Your task to perform on an android device: I want to unstar the Cole's mail as it is not relevant anymore.
Image 0: 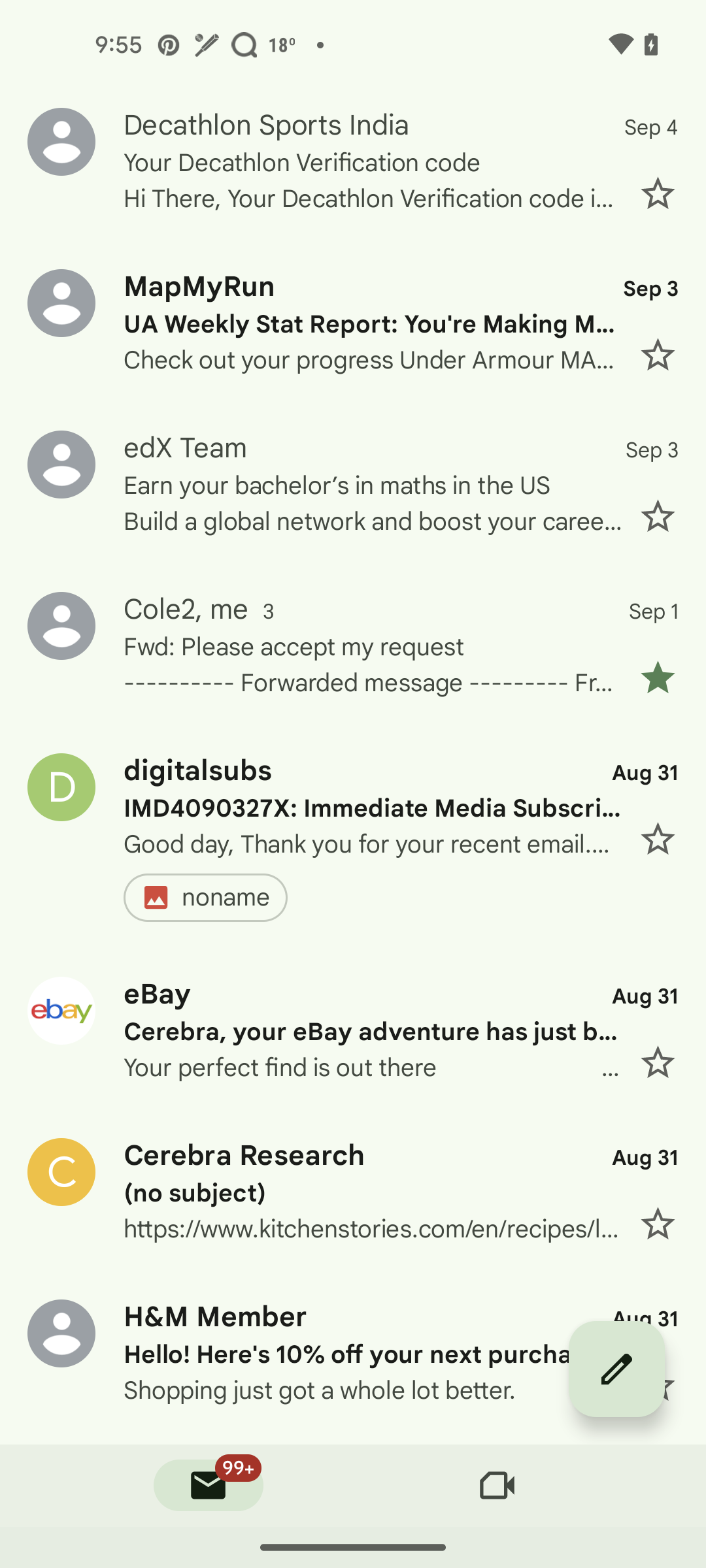
Click on the star option in front of the Cole's mail.
Step 0: click (353, 645)